Your task to perform on an android device: I want to track my daily activity and workout. Create an account in the Google Fit app to do so.
Image 0: 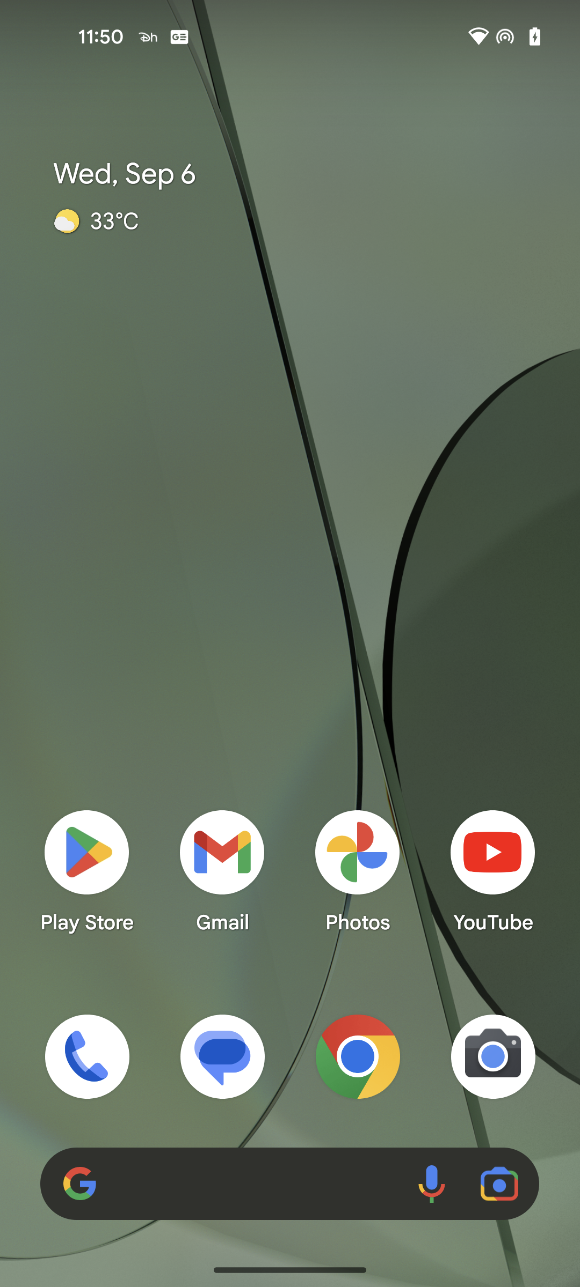
Open the Google Fit app
Step 0: open app "Fit"
Image 1: 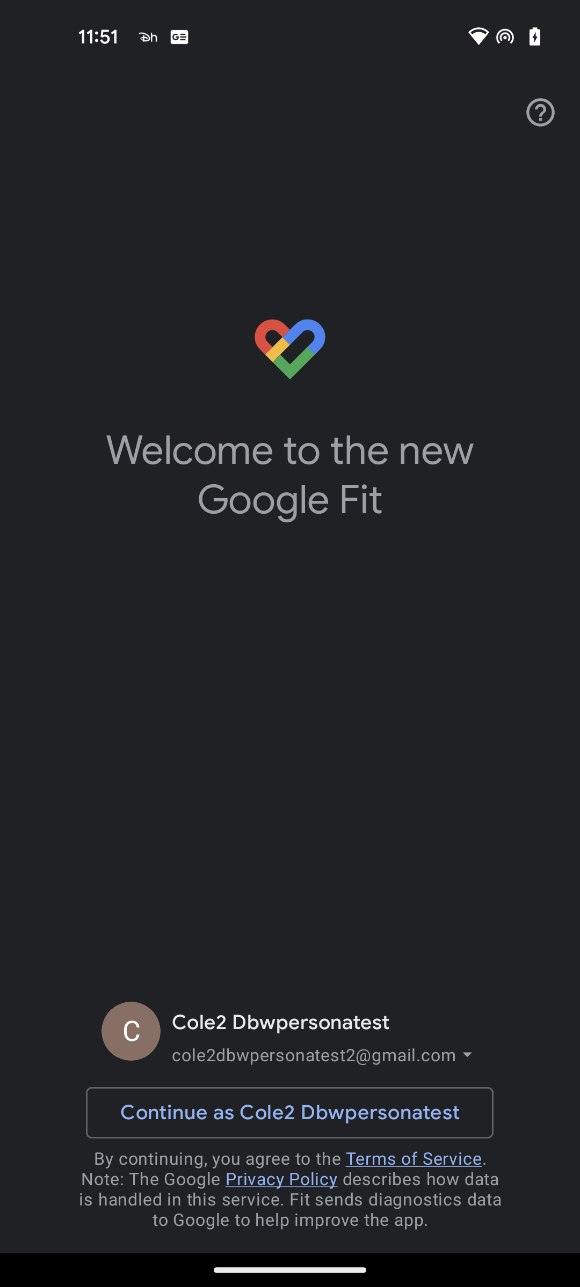
Click on the Continue as Cole2 Dbwpersonatest button 
Step 1: click (289, 1112)
Image 2: 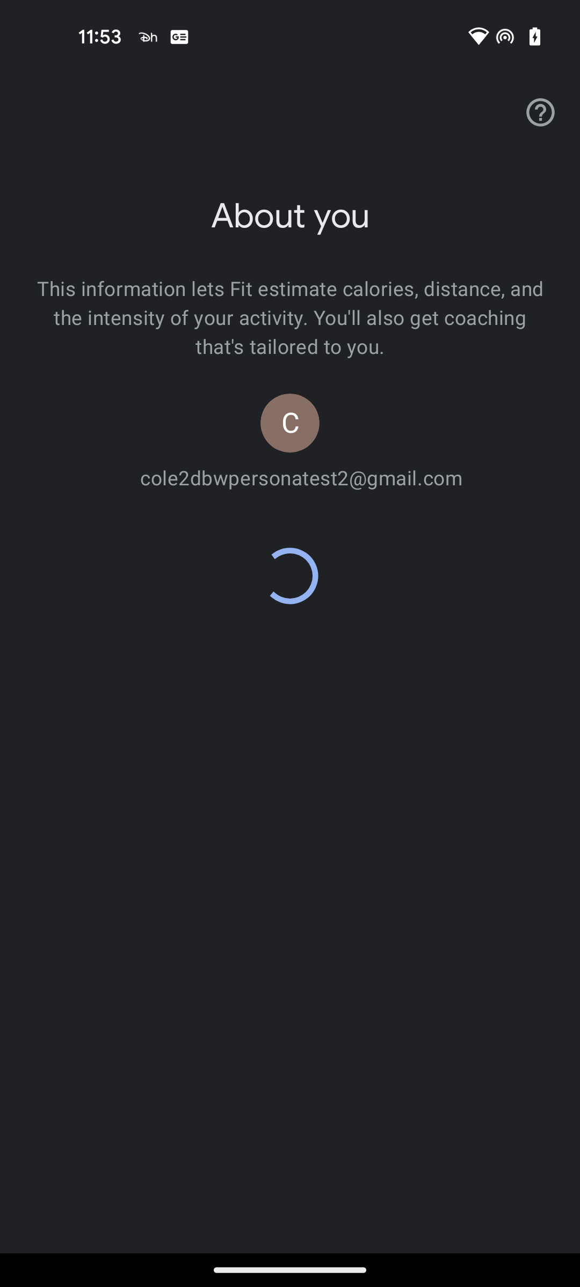
Click on the Continue as Cole2 Dbwpersonatest button 
Step 2: wait
Image 3: 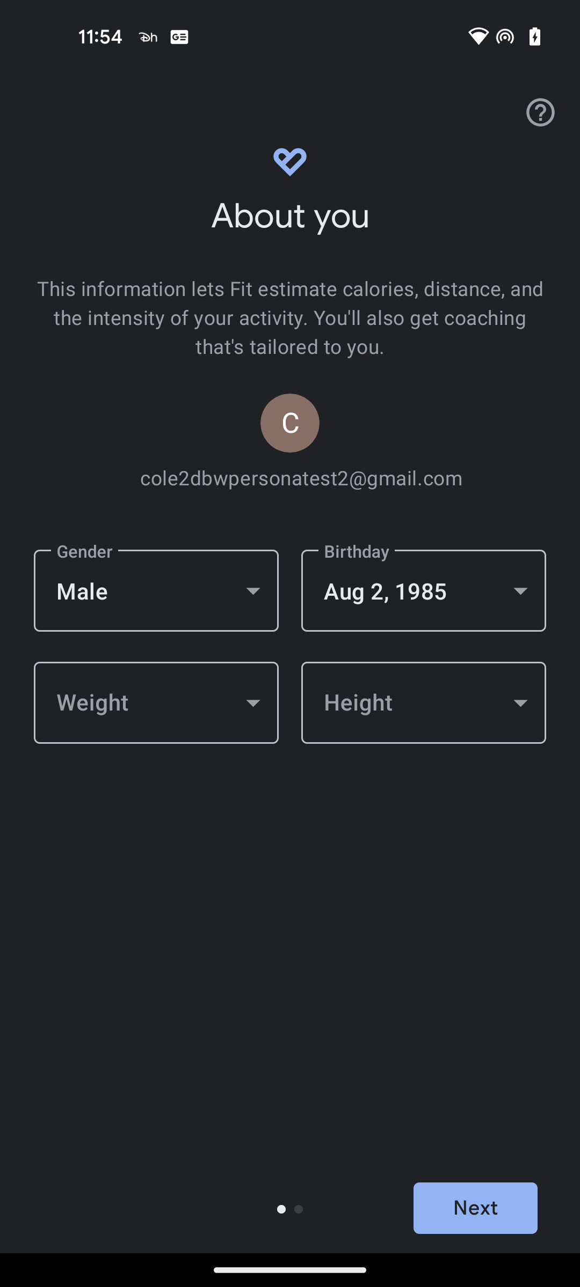
Click on the Weight drop down button
Step 3: click (156, 702)
Image 4: 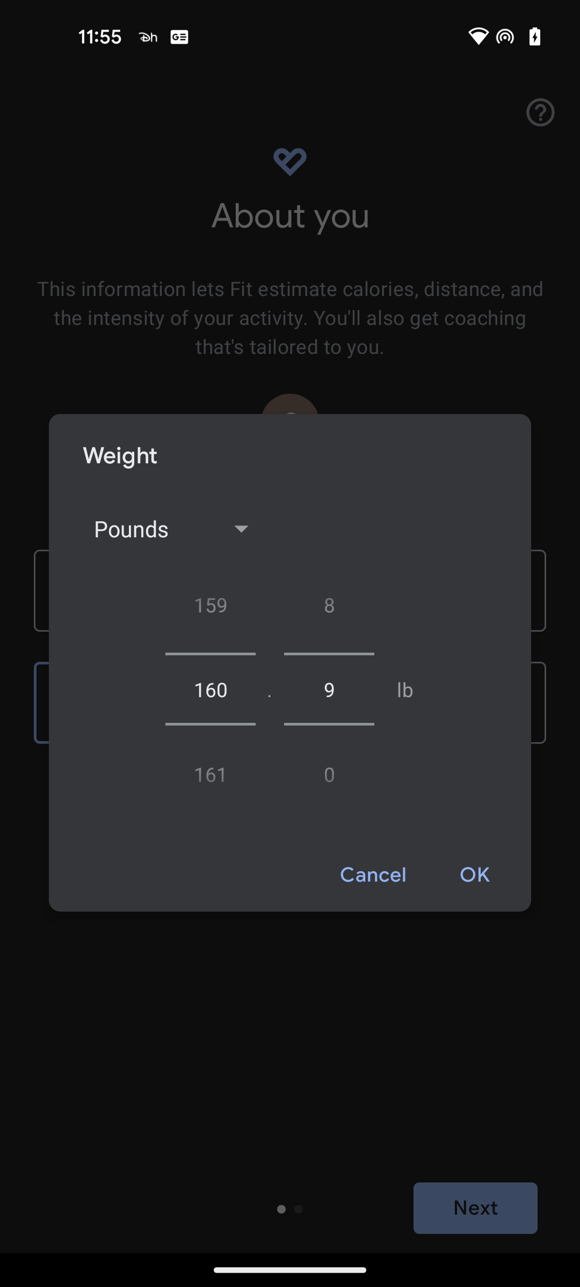
Set the weight to 167 pound
Step 4: scroll down
Image 5: 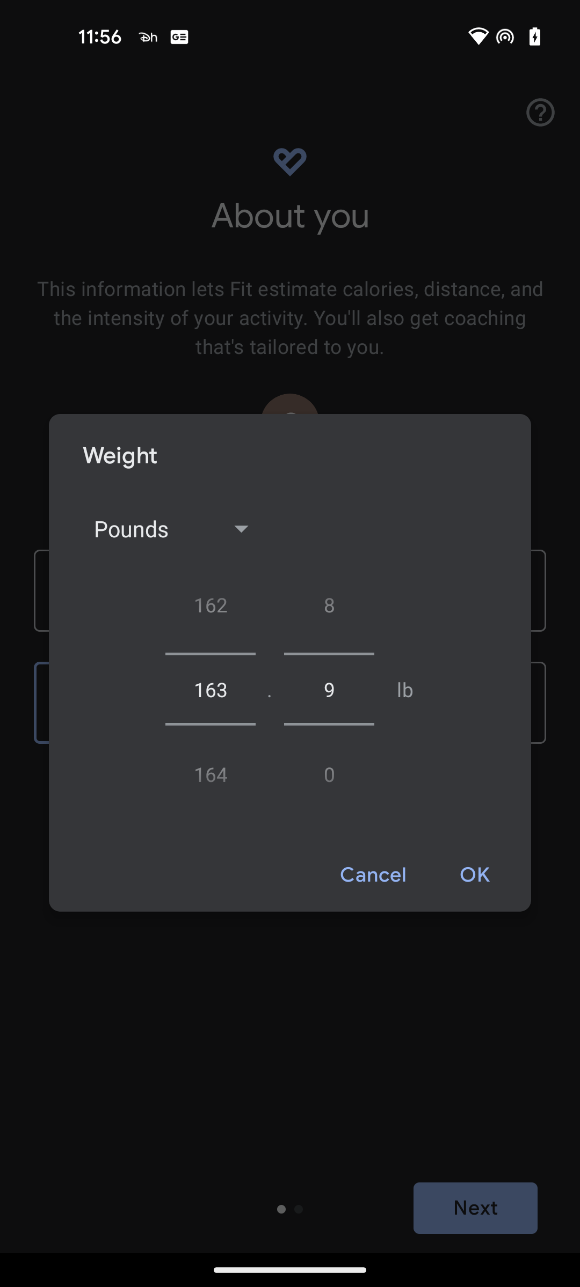
Set the weight to 167 pound
Step 5: scroll down
Image 7: 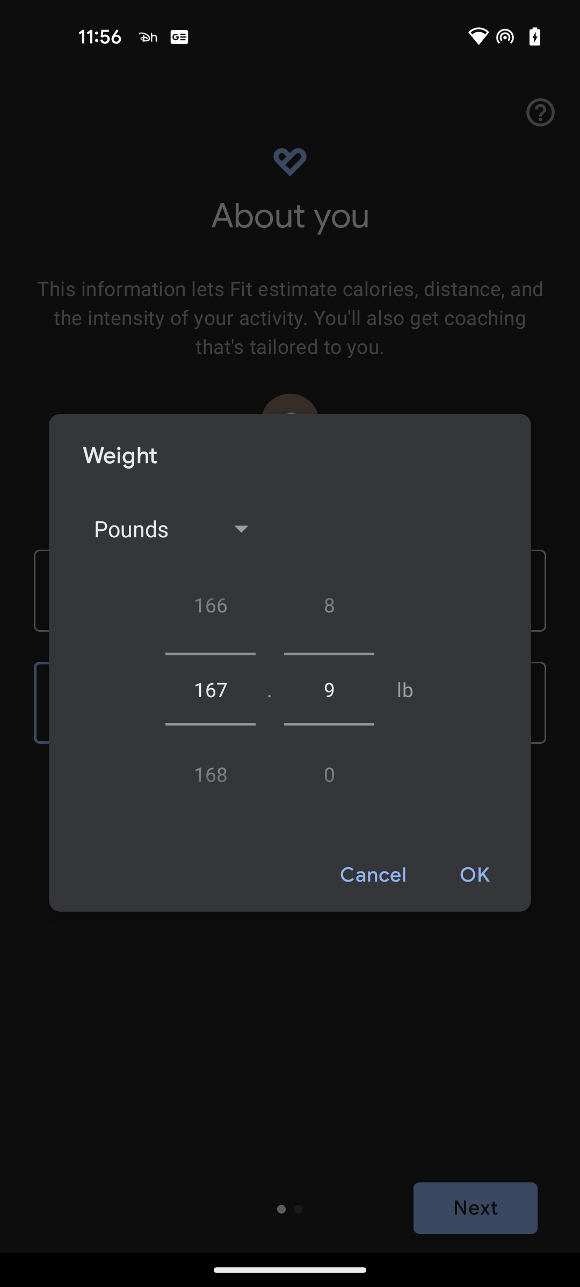
Click on the OK button
Step 7: click (475, 875)
Image 8: 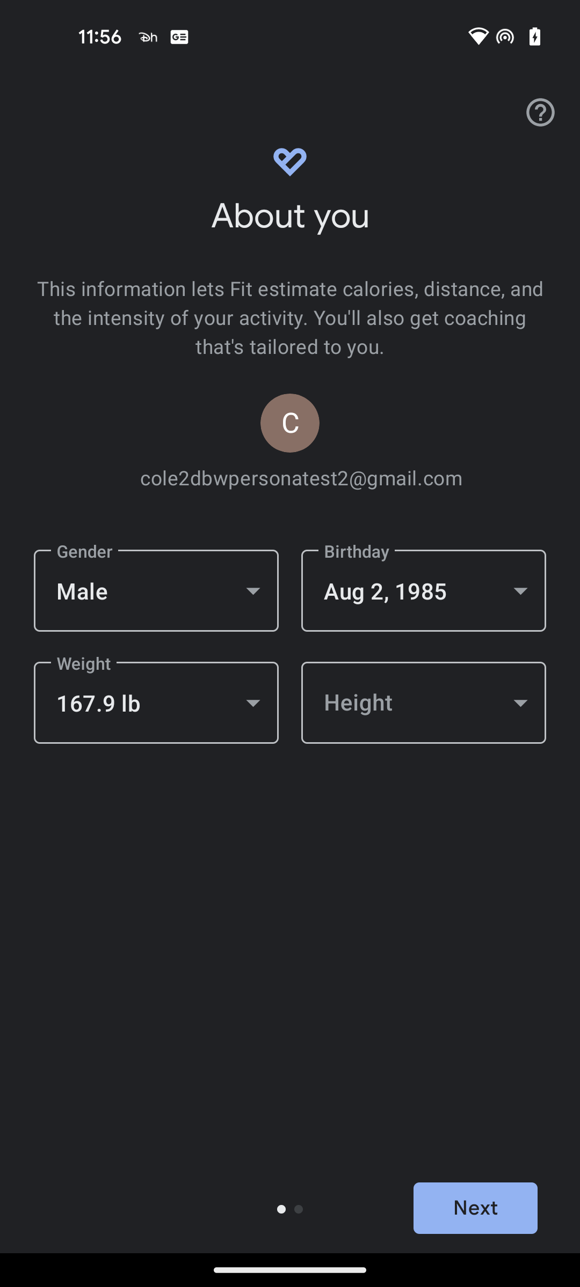
Click on the Height drop down button
Step 8: click (424, 702)
Image 9: 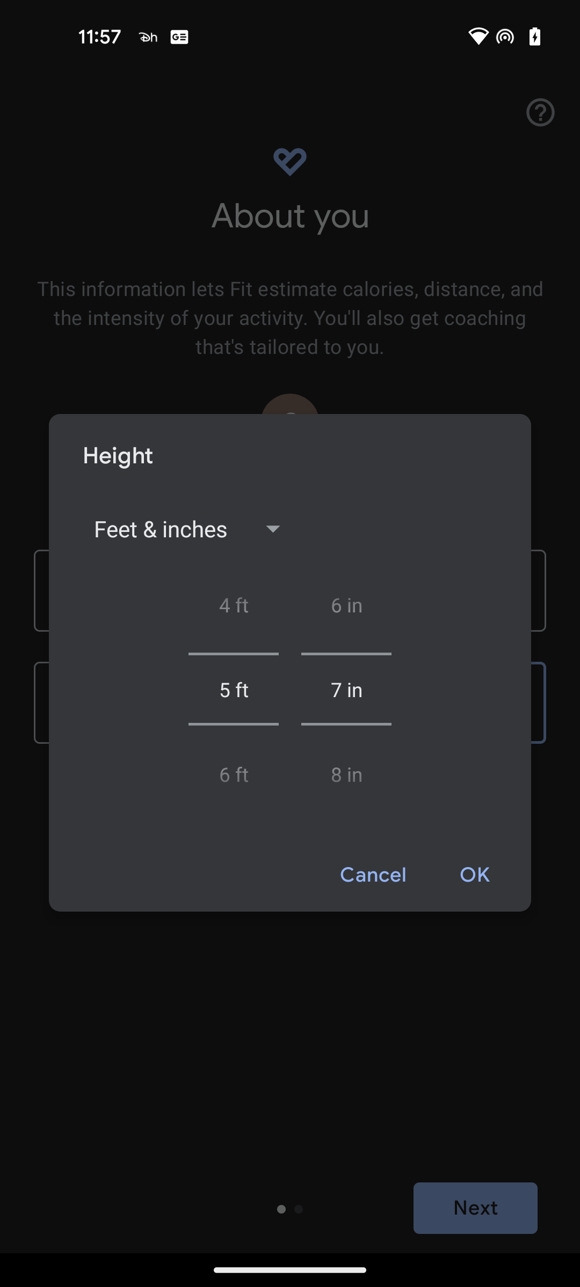
Click on the OK button in the pop up
Step 9: click (475, 875)
Image 11: 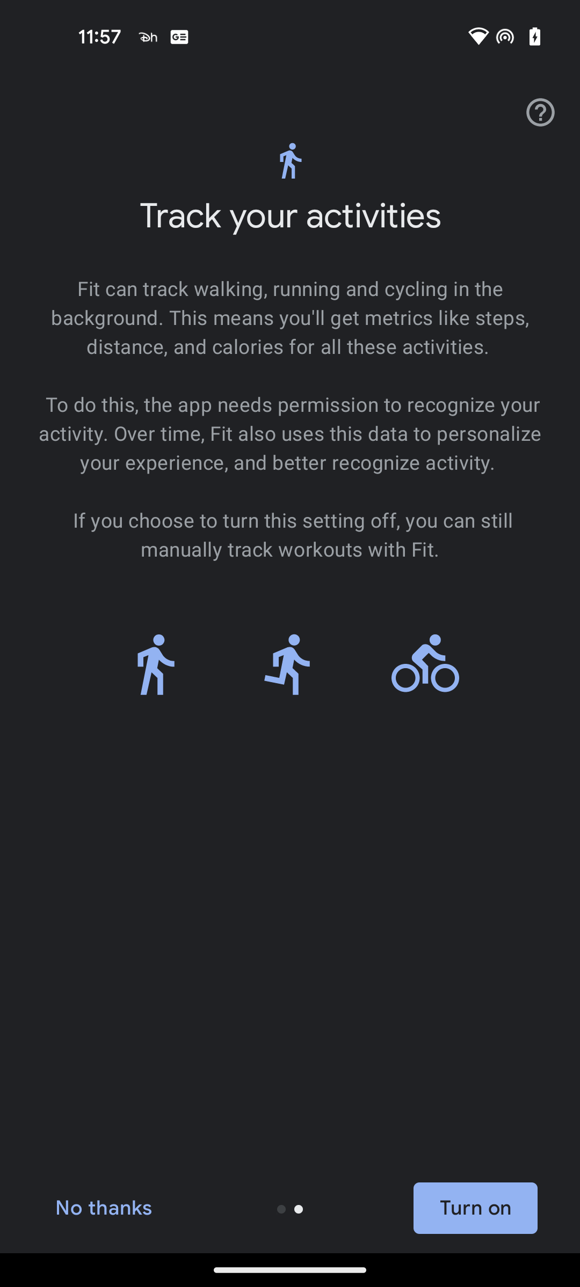
Click on the Turn on button
Step 11: click (475, 1208)
Image 12: 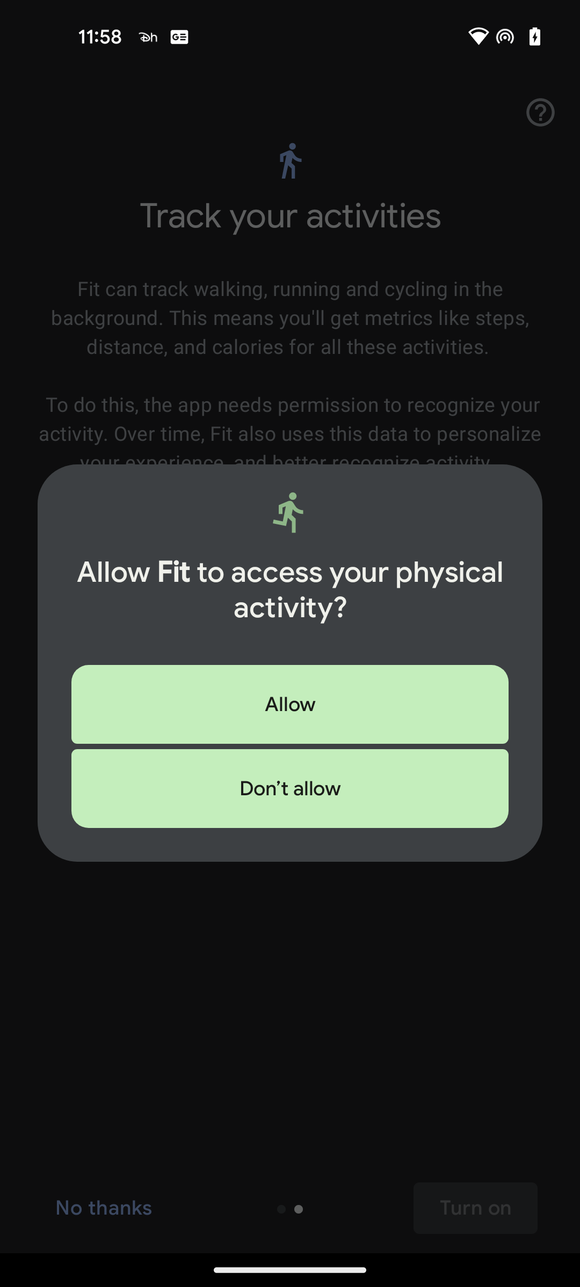
Click Allow in the pop up 
Step 12: click (290, 704)
Image 13: 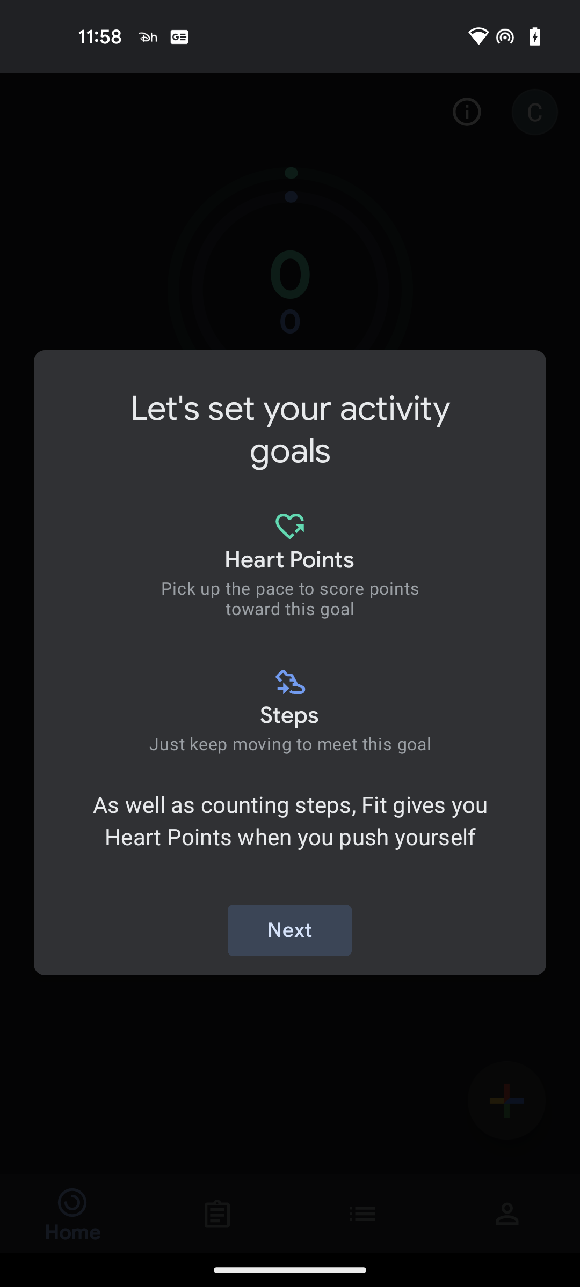
Click on the Next button
Step 13: click (289, 930)
Image 14: 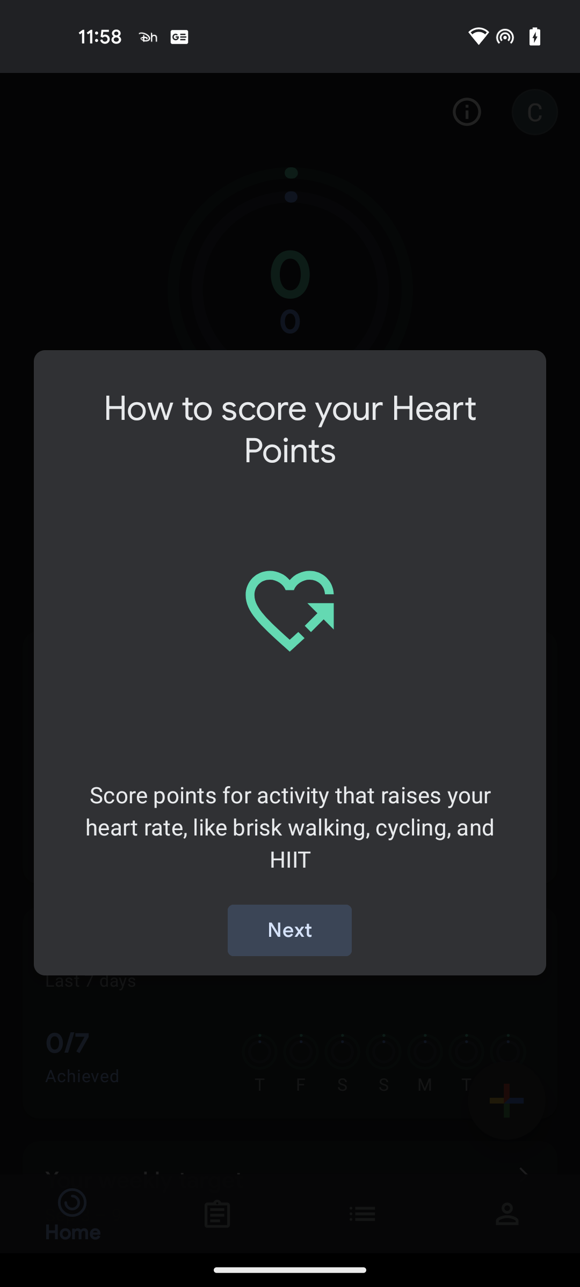
Click on the Next button
Step 14: click (289, 930)
Image 15: 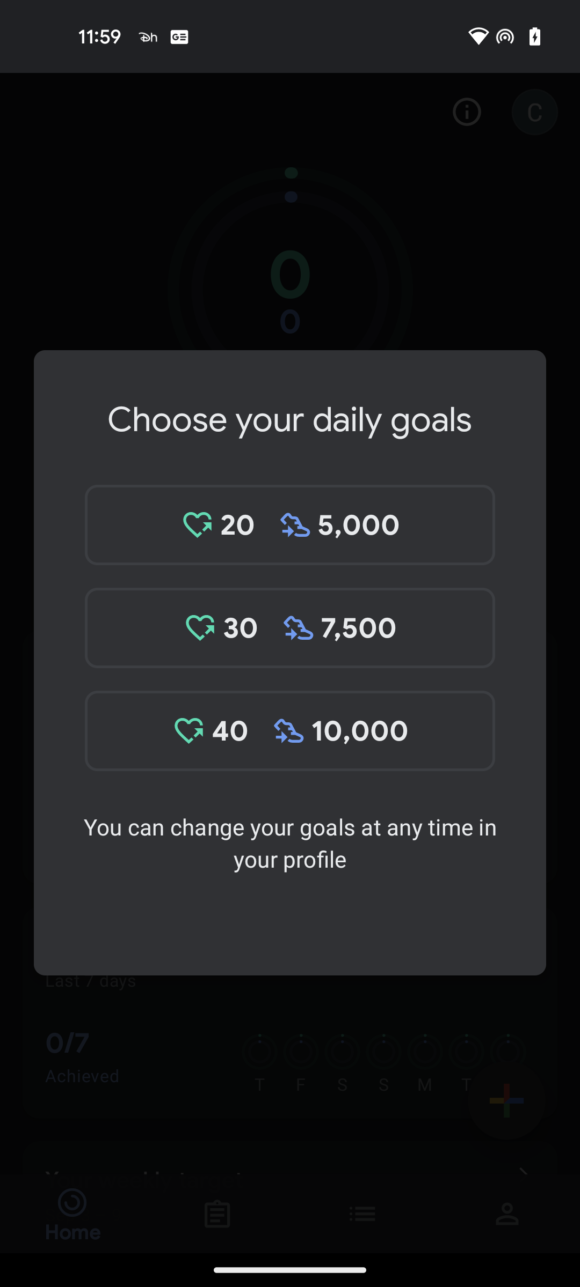
Select the 7500 daily goal option
Step 15: click (339, 627)
Image 16: 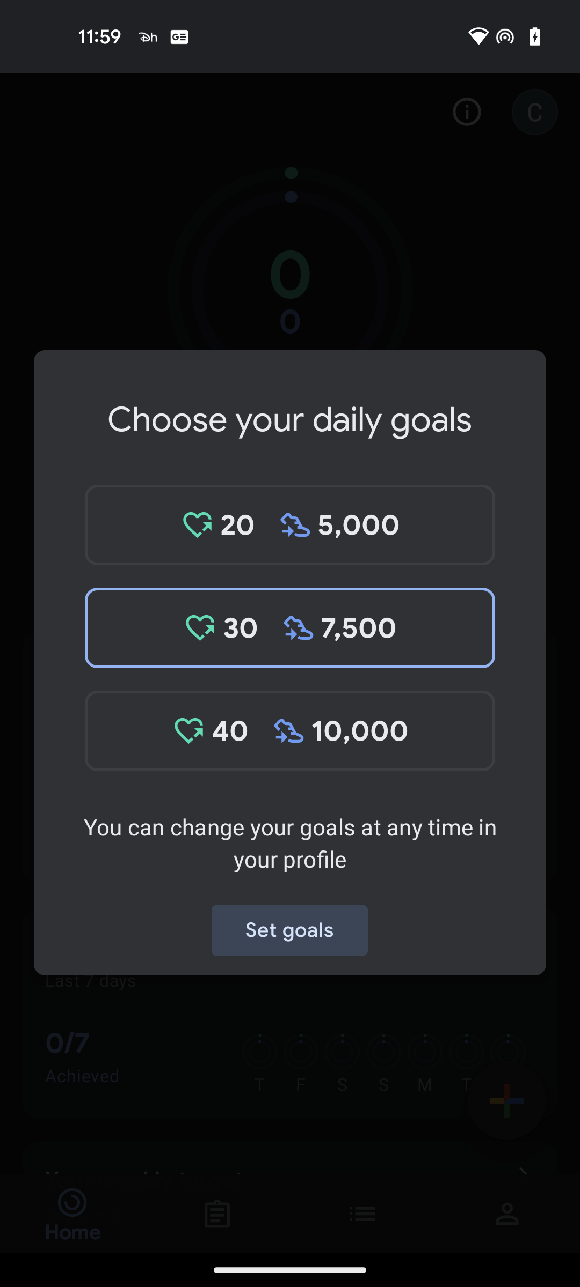
Click on the Set goals button
Step 16: click (289, 930)